Your task to perform on an android device: On the reminder app, in read a book reminder, edit the reminder before the event to one hour before.
Image 0: 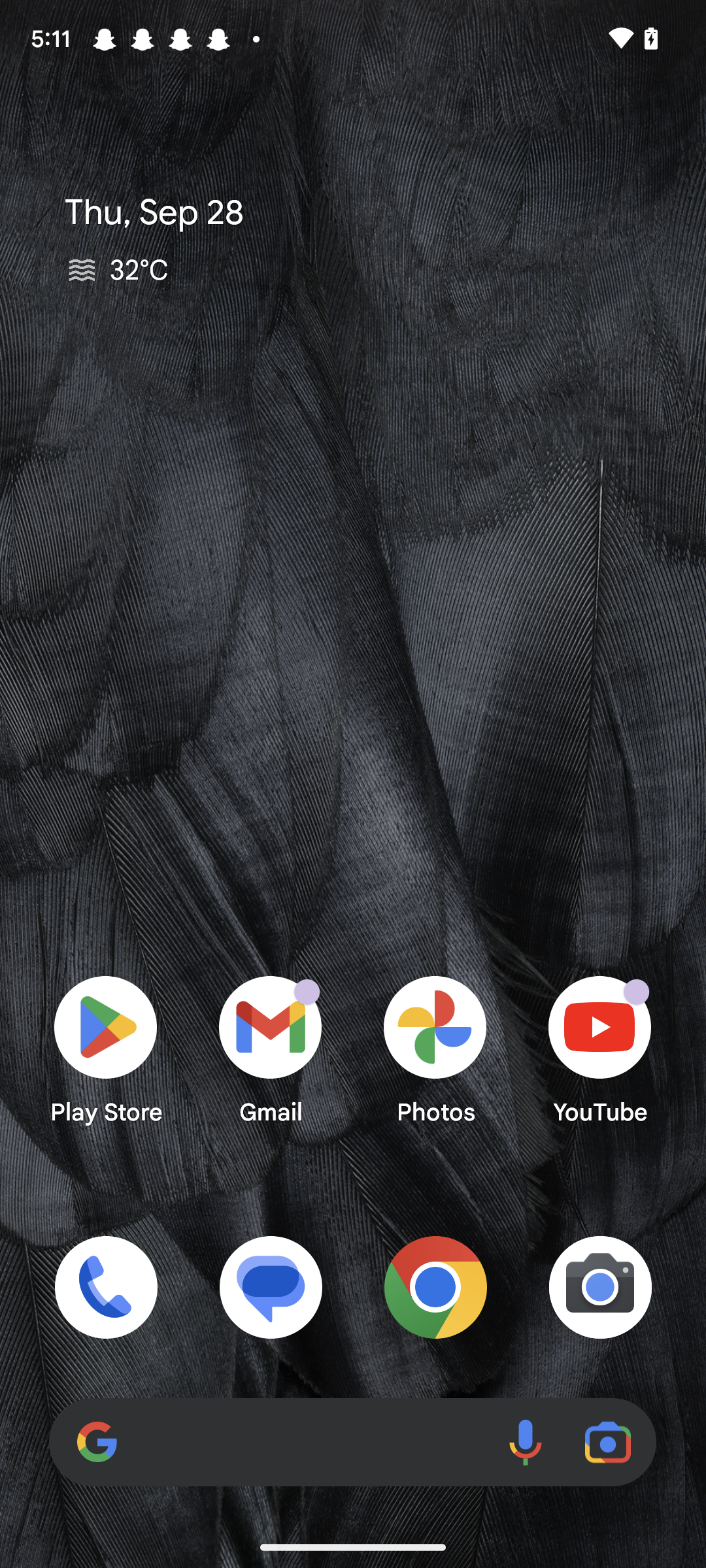
Open the reminder app.
Step 0: open app "Reminders"
Image 1: 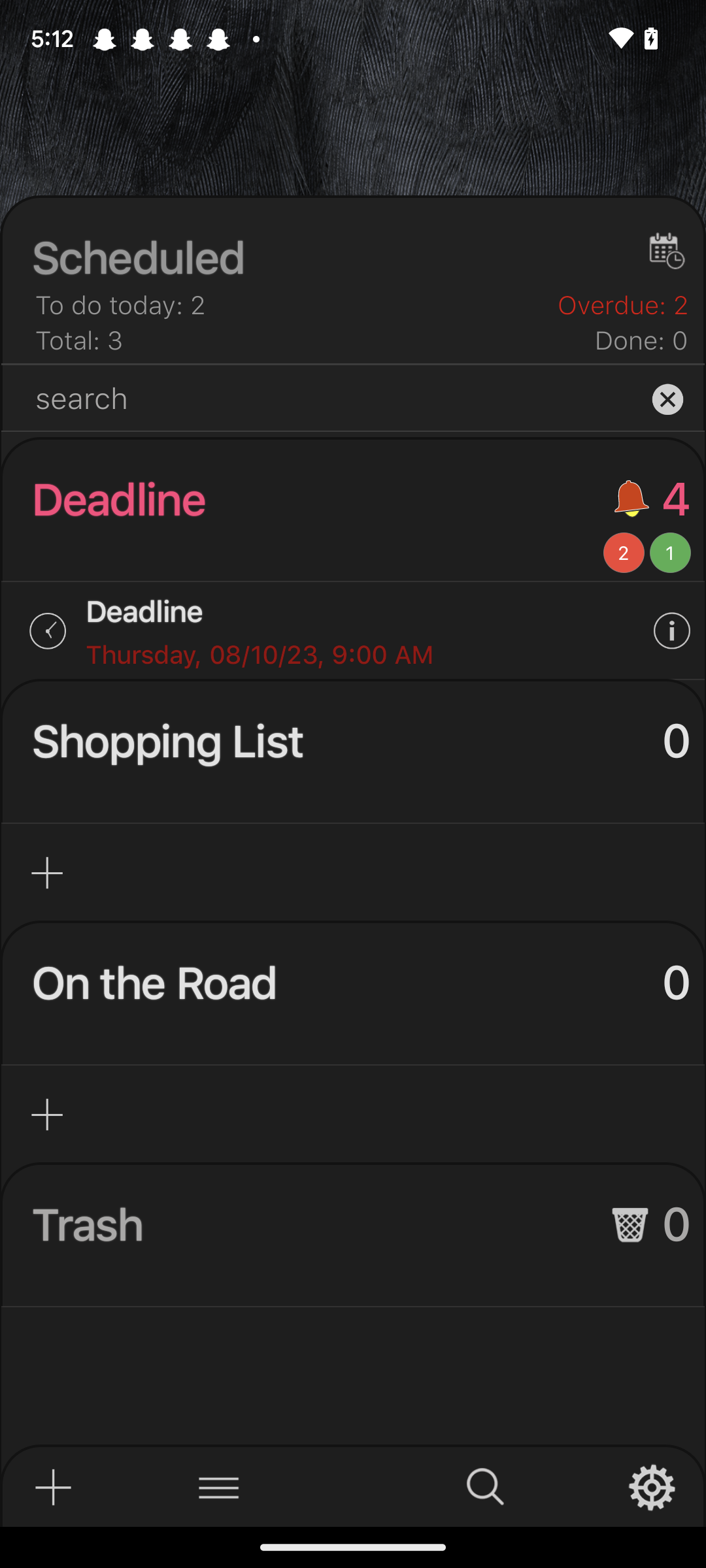
Click on Deadline on the left side of the screen.
Step 1: click (318, 498)
Image 2: 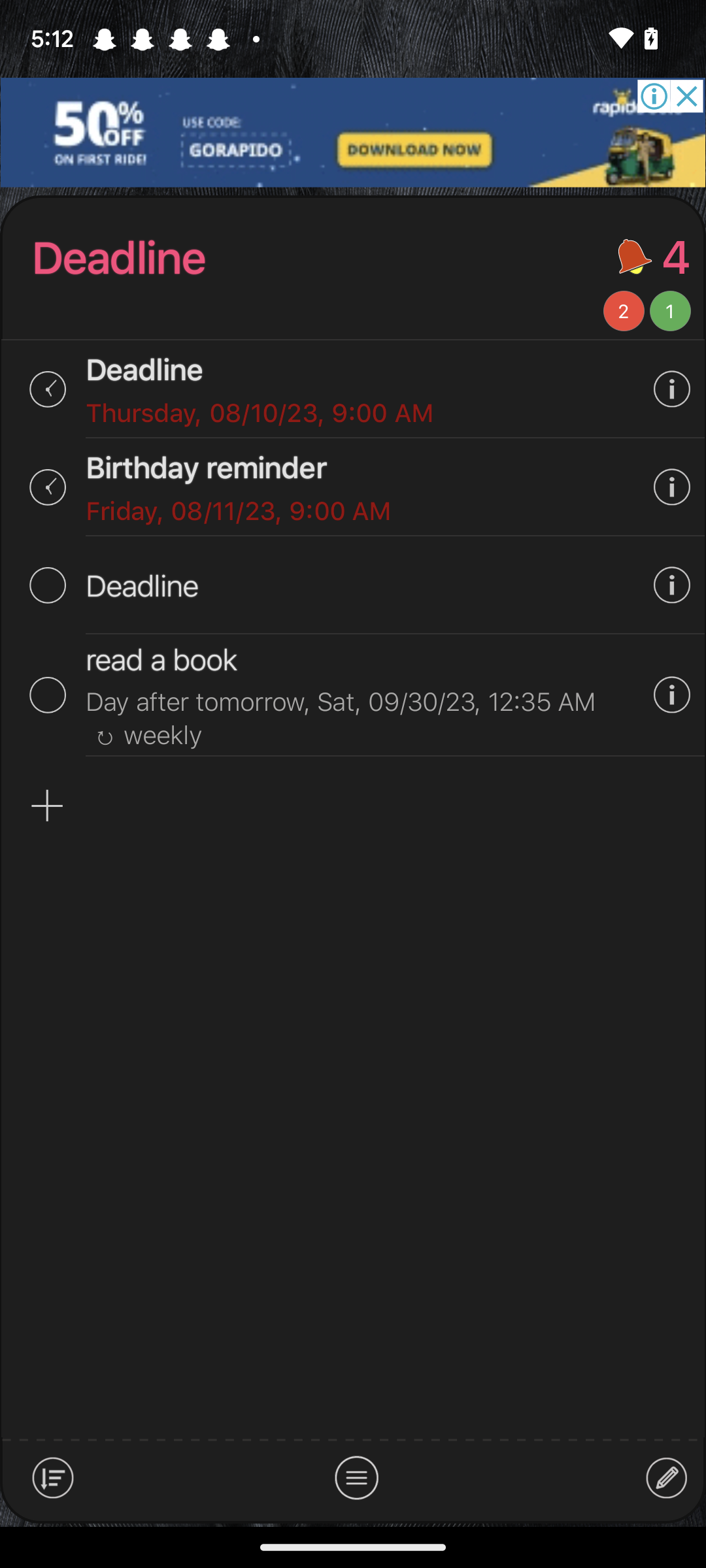
Click on fourth info icon on the right side of the screen.
Step 2: click (669, 696)
Image 3: 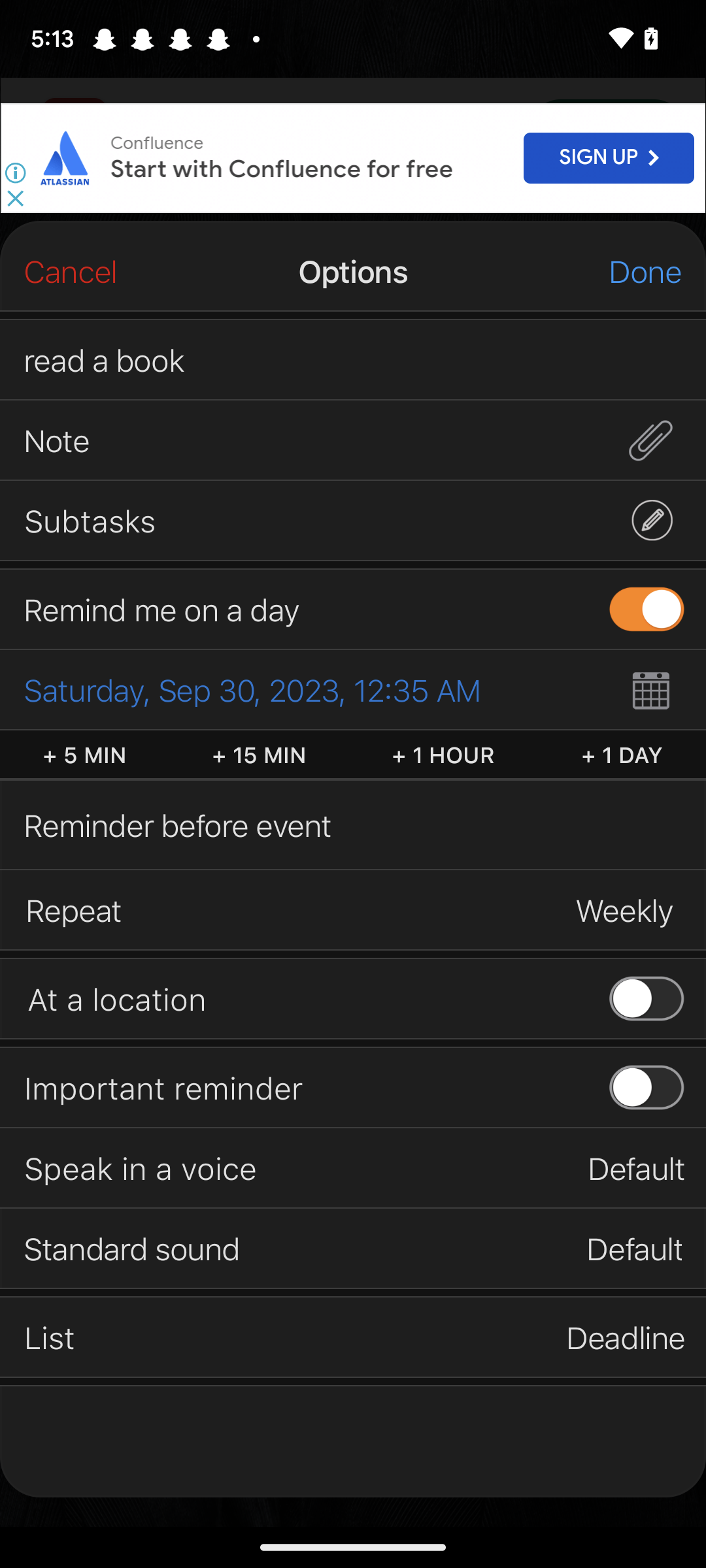
Click on reminder before event on the left side of the screen.
Step 3: click (313, 825)
Image 4: 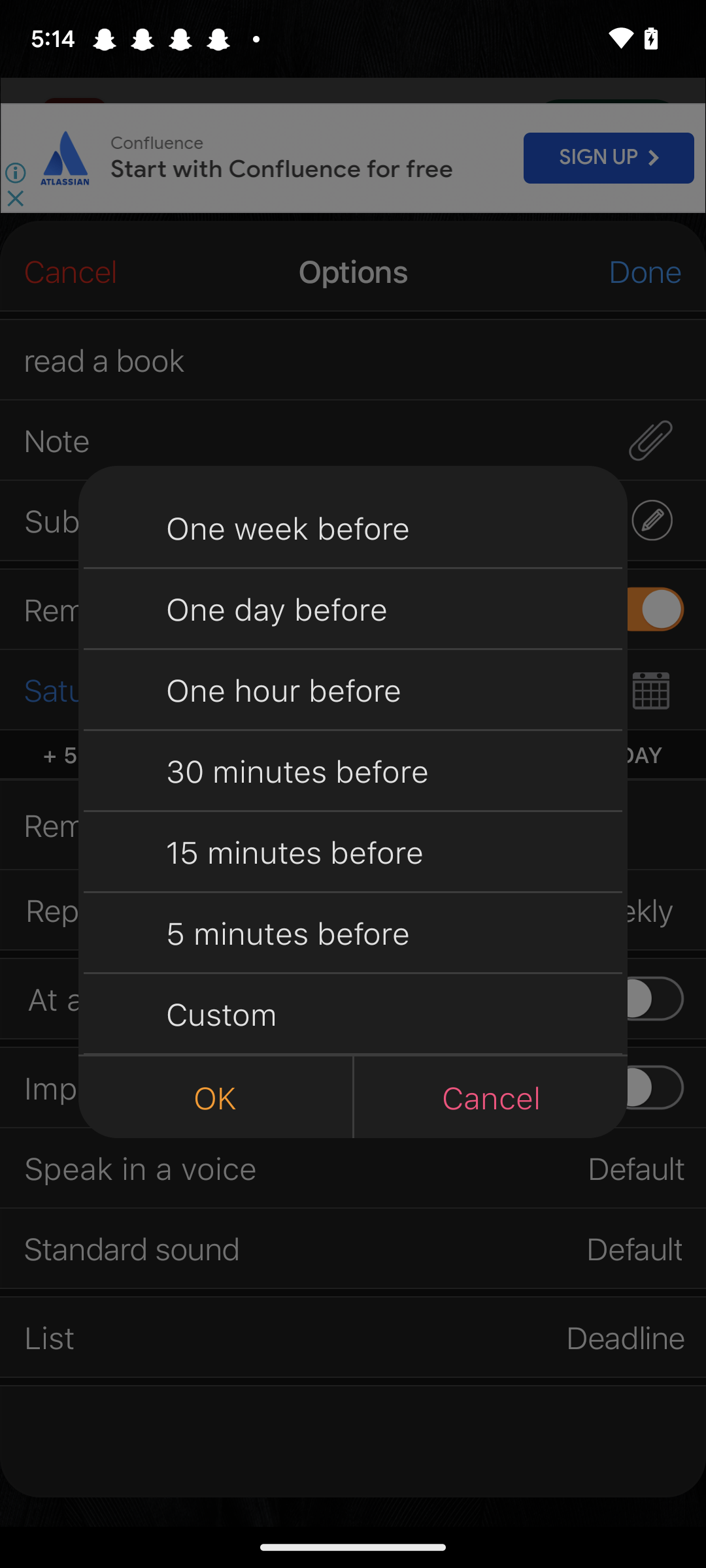
Click on the third option in the middle of the screen.
Step 4: click (392, 689)
Image 5: 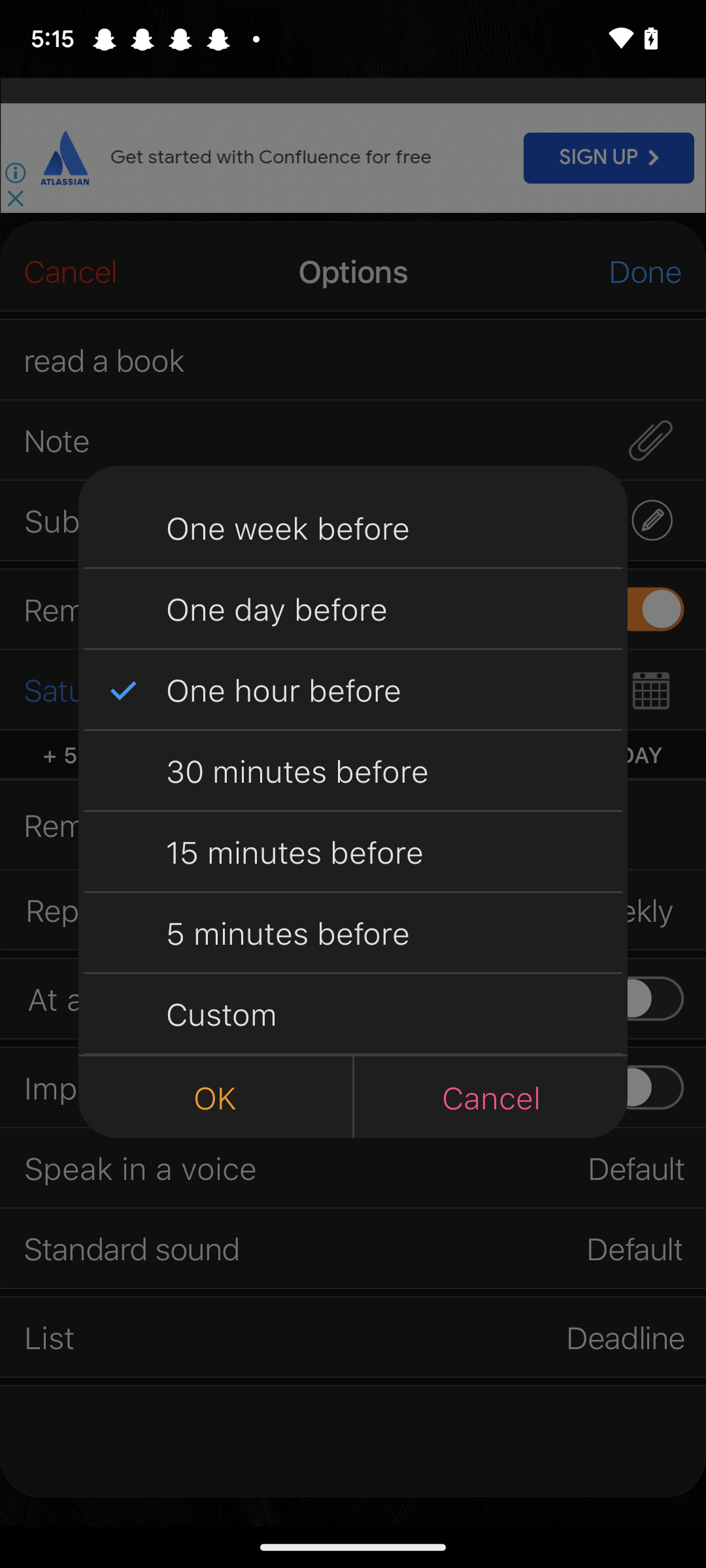
Click on OK in the middle of the screen.
Step 5: click (215, 1097)